Your task to perform on an android device: Using the Nike App, add the Nike Revolution 7 EasyOn to the shopping bag.
Image 0: 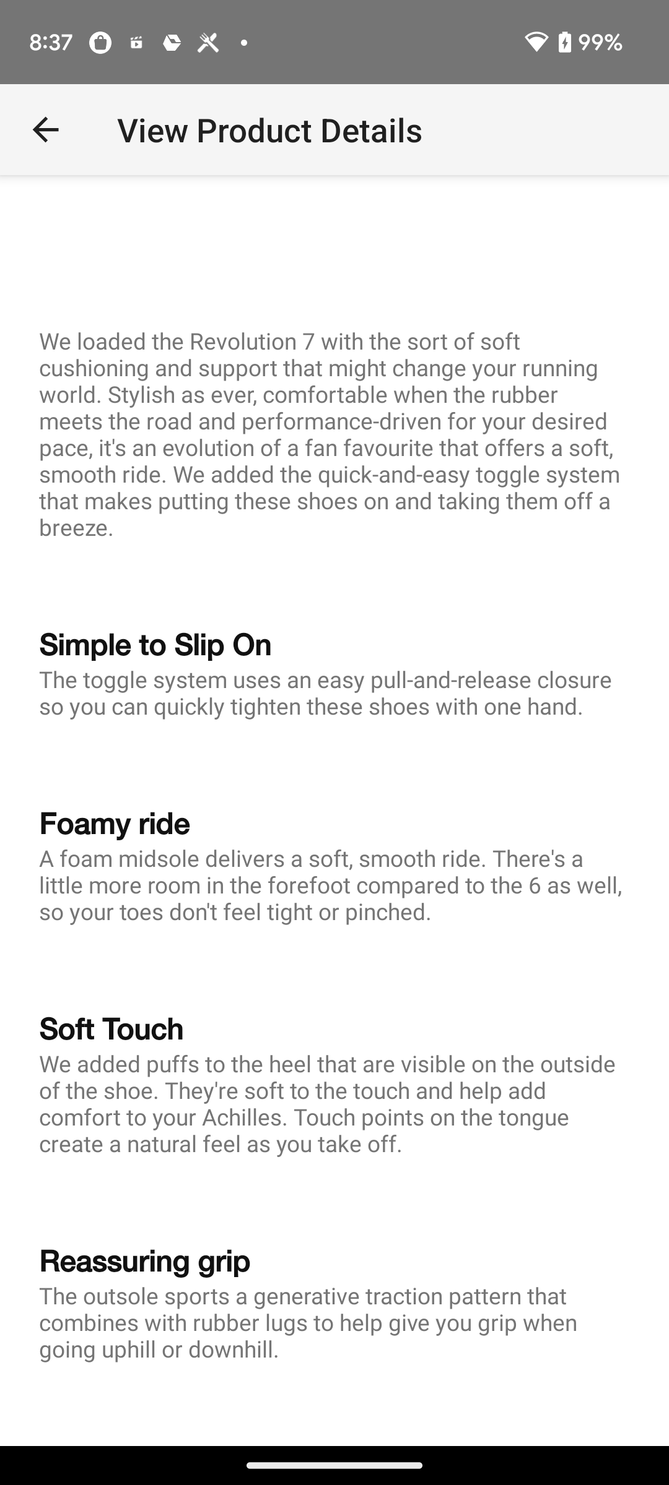
go back to the previous page
Step 0: press back button
Image 1: 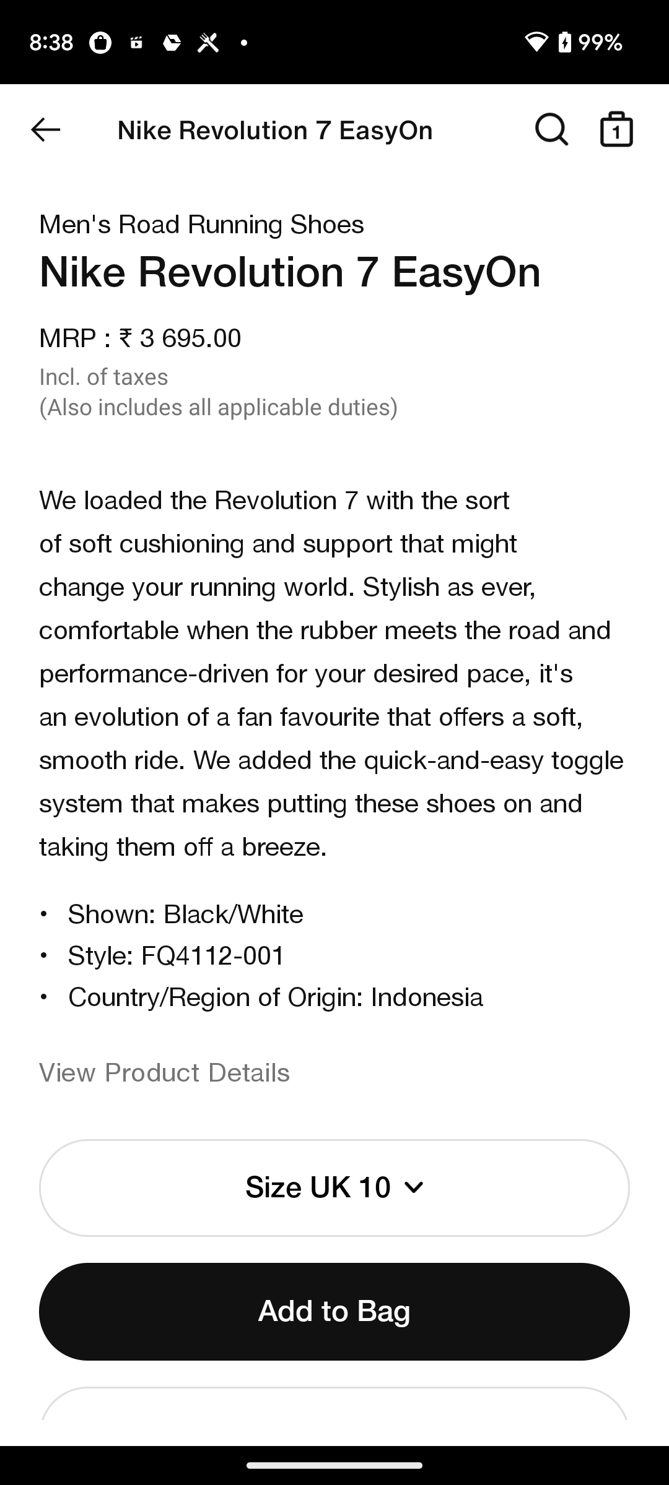
click on Add to Bag 
Step 1: click (334, 1311)